Your task to perform on an android device: In the Sygic Travel app, I want to Find Activities in Honolulu, Hawaii.
Image 0: 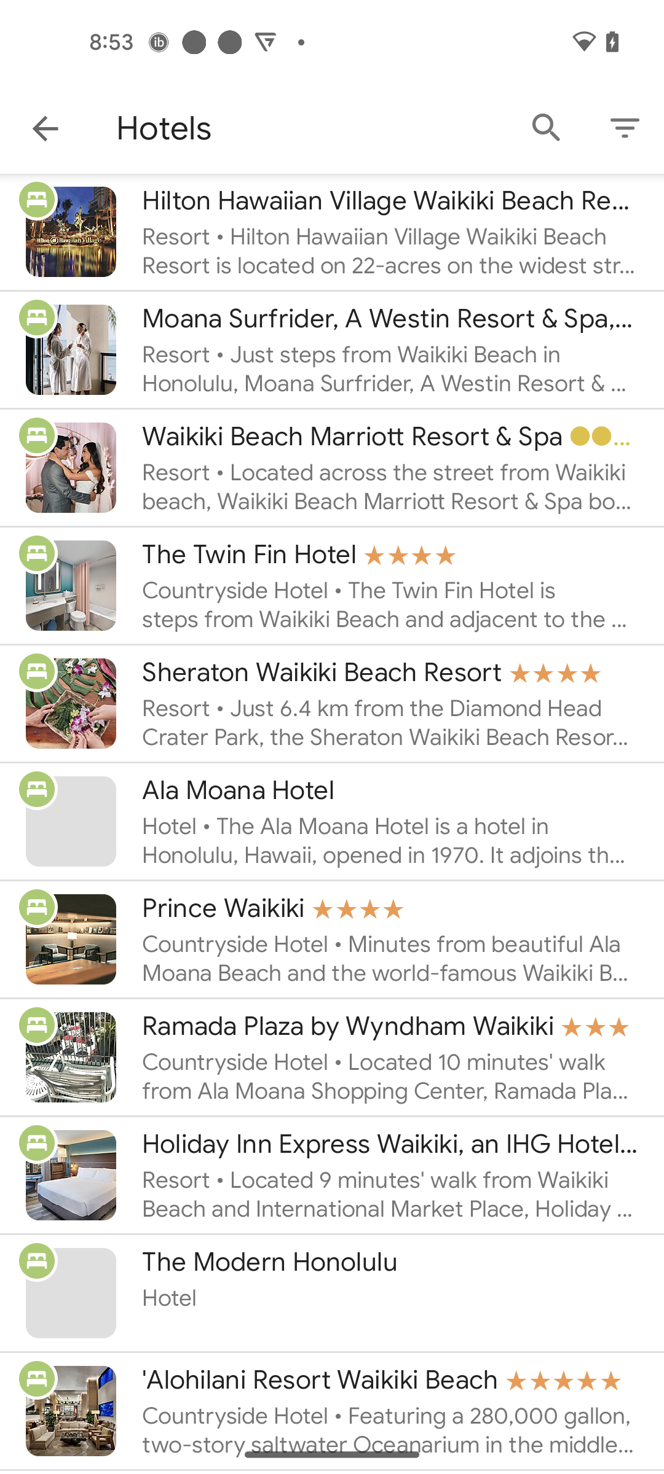
Go back to the previous page
Step 0: press back button
Image 1: 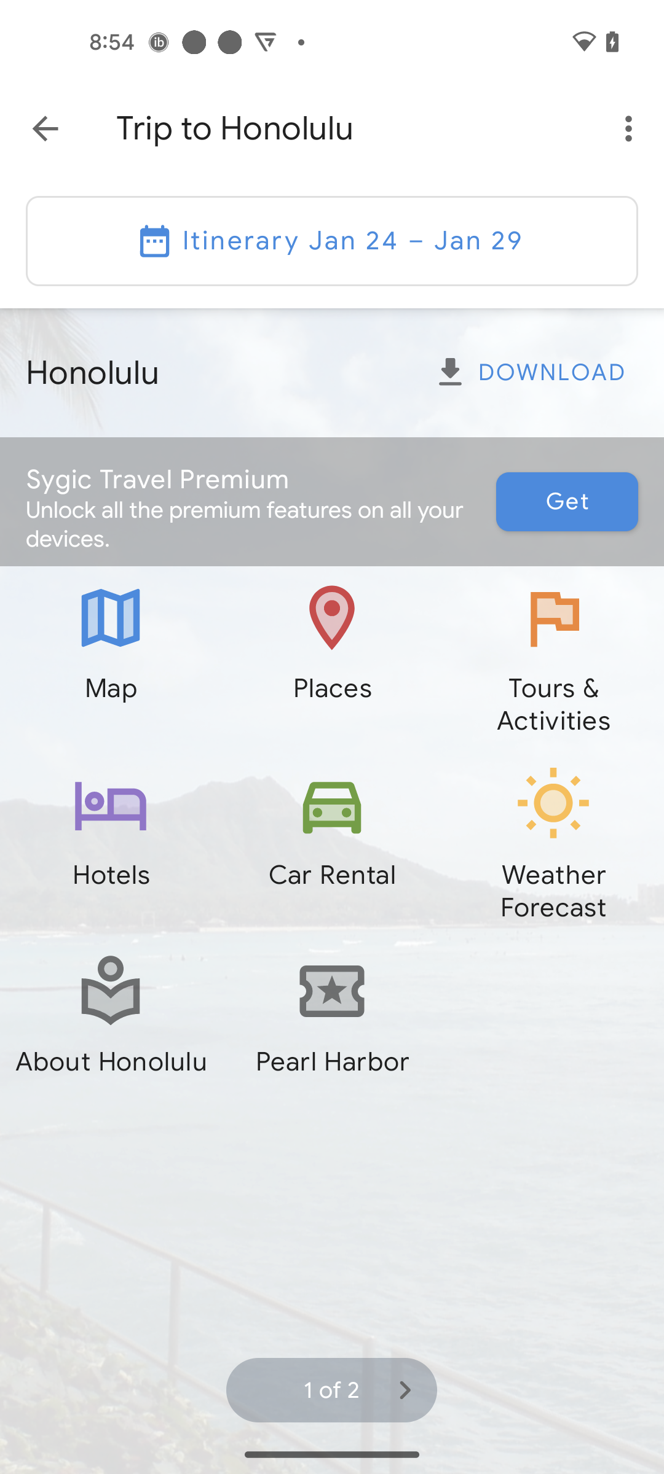
Go to the Tours & Activities section
Step 1: click (553, 698)
Image 2: 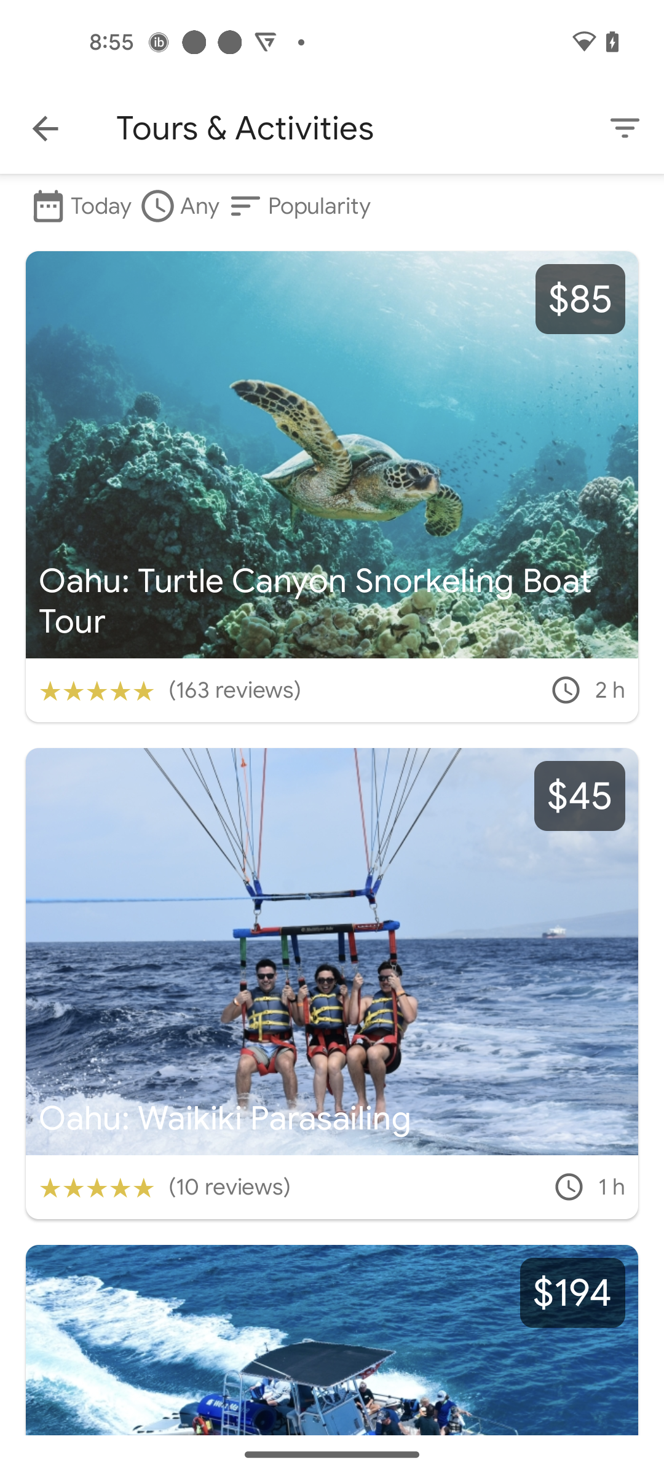
Swipe up to view more activities
Step 2: scroll down
Image 3: 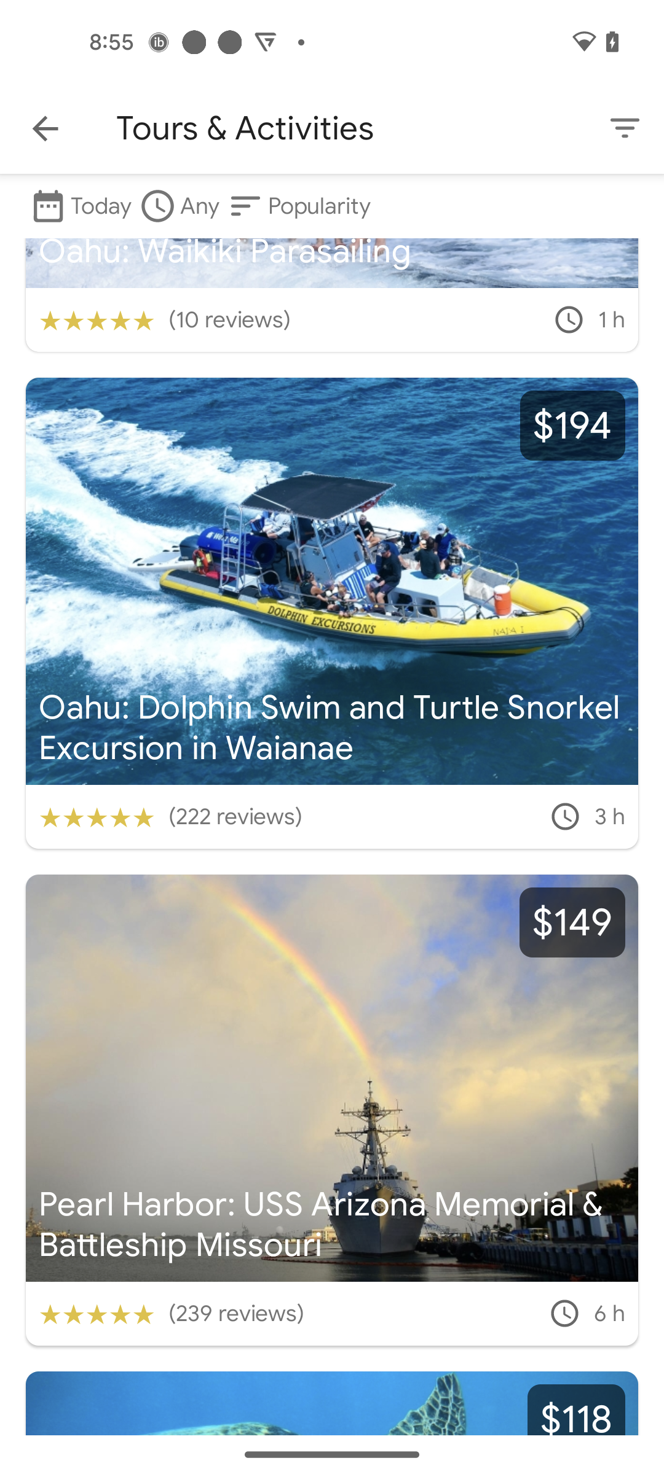
Swipe up to view more activities
Step 3: scroll down